Your task to perform on an android device: I'd like to send the Plant file to Eva Cook at EvaCook@dayrep.com 
Image 0: 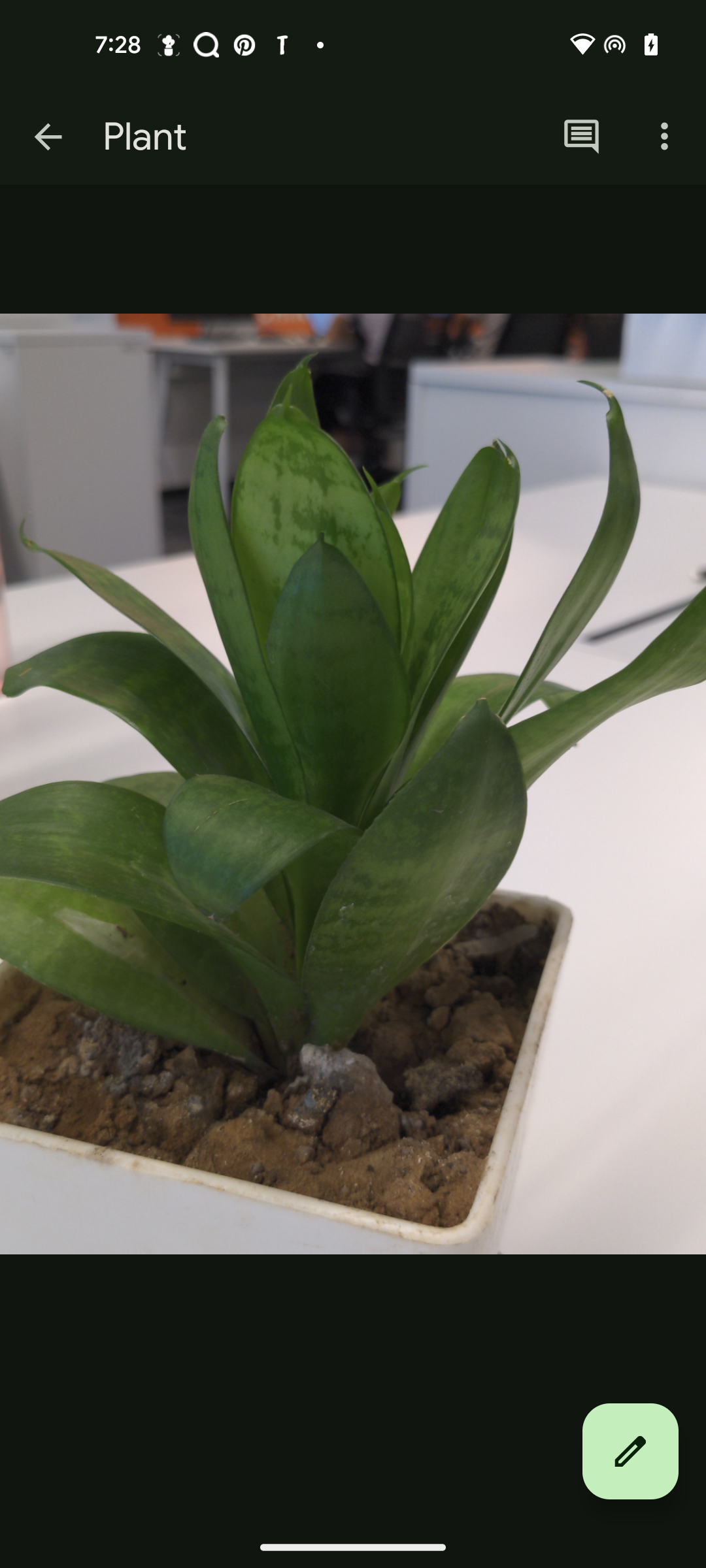
click on 3 dot icon
Step 0: click (664, 137)
Image 1: 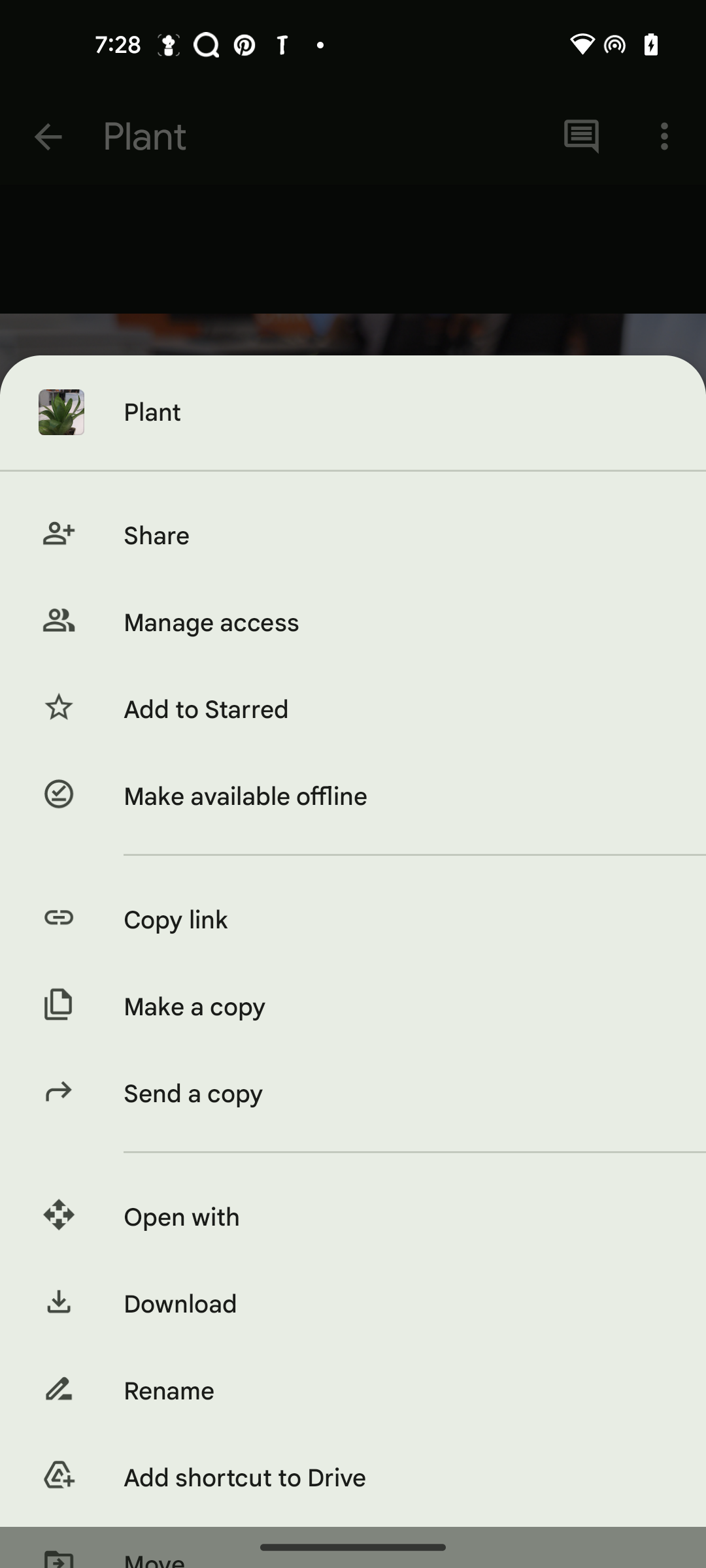
click on the share option
Step 1: click (394, 536)
Image 2: 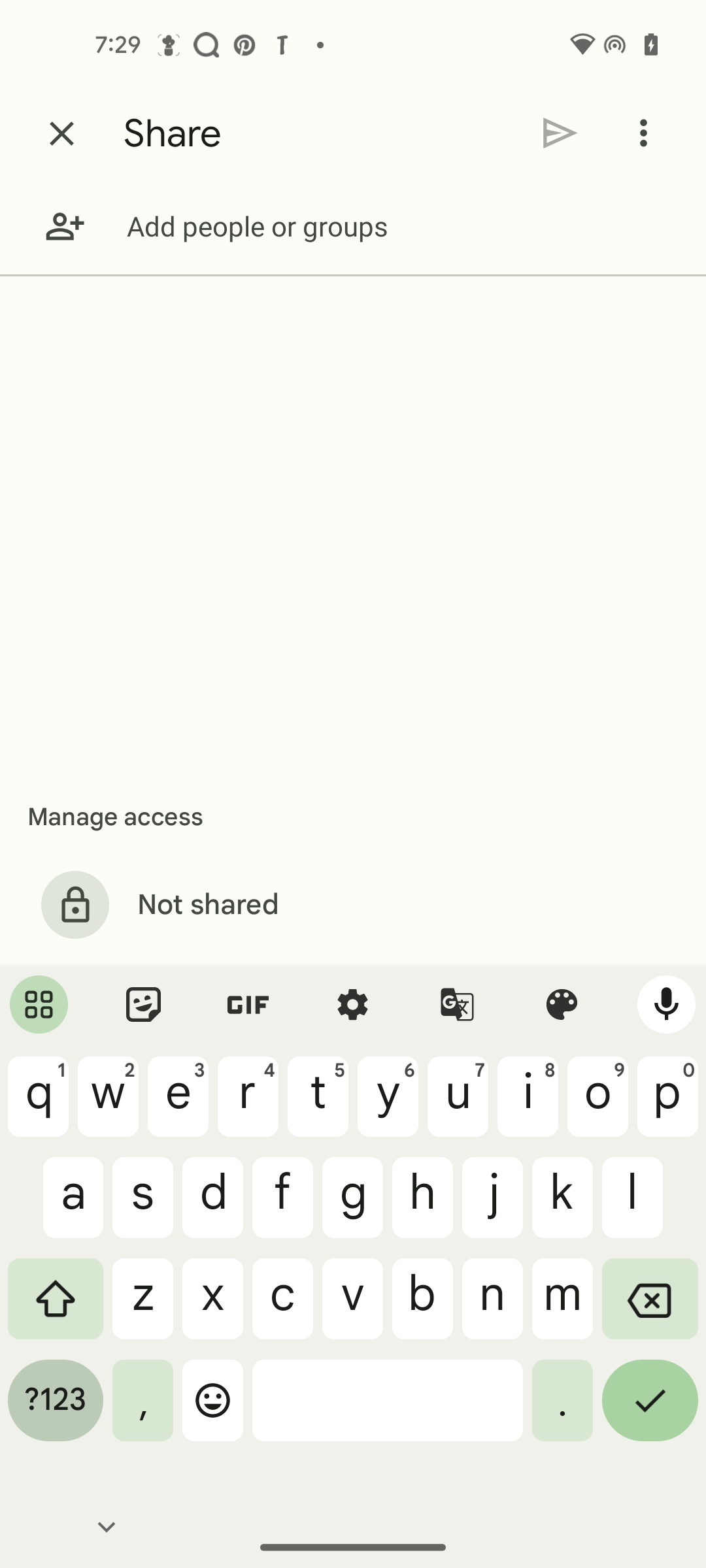
enter email address EvaCook@dayrep.com
Step 2: type "EvaCook@dayrep.com"
Image 3: 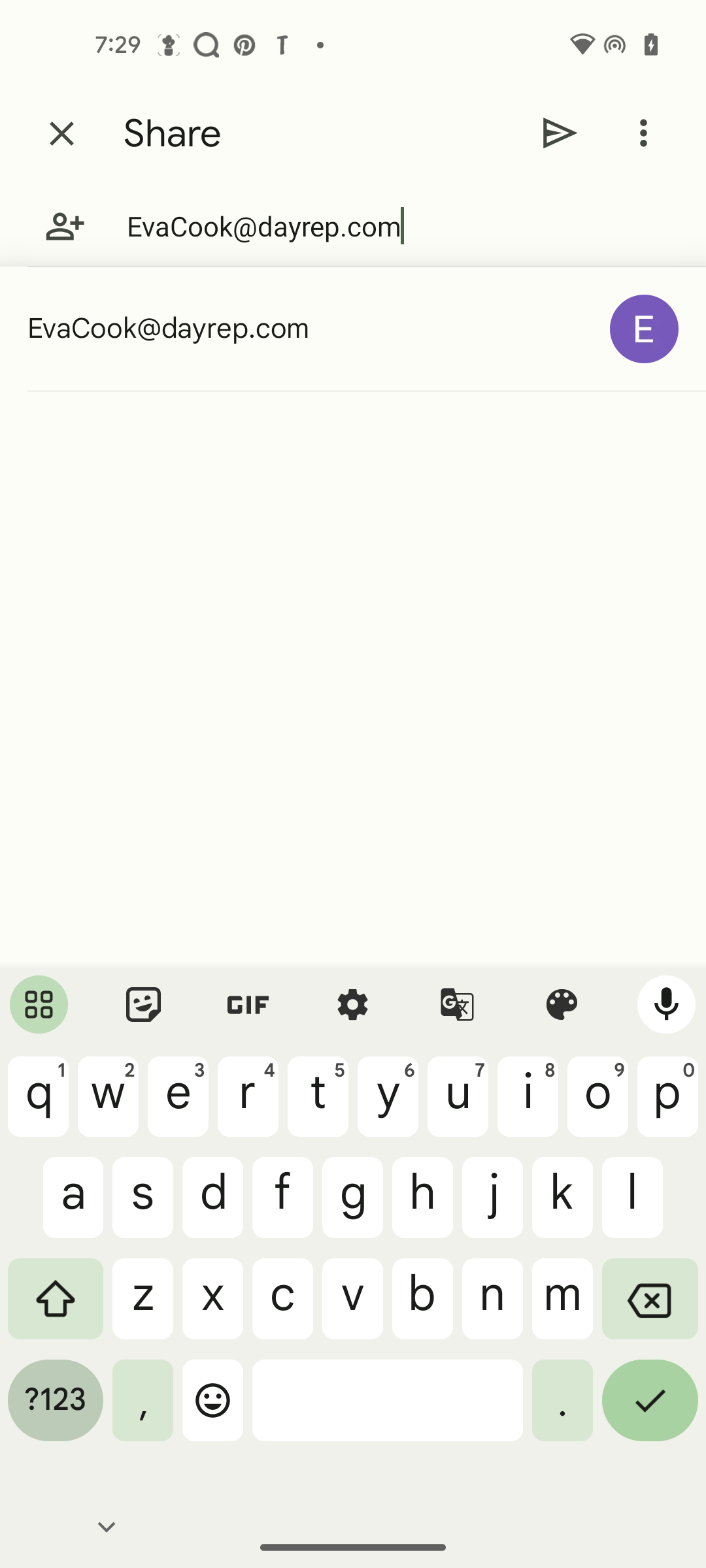
select EvaCook@dayrep.com
Step 3: click (308, 329)
Image 4: 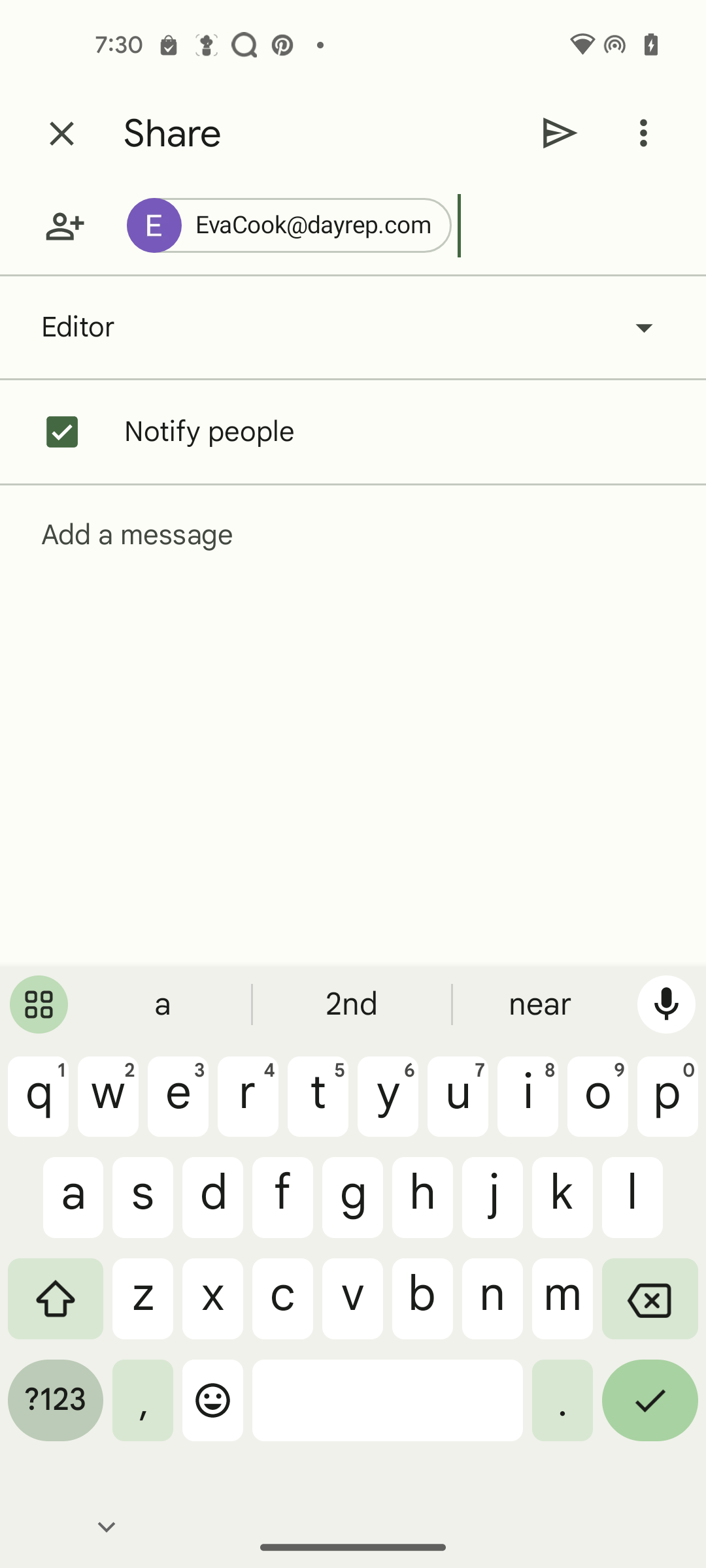
click on the send icon
Step 4: click (560, 133)
Image 5: 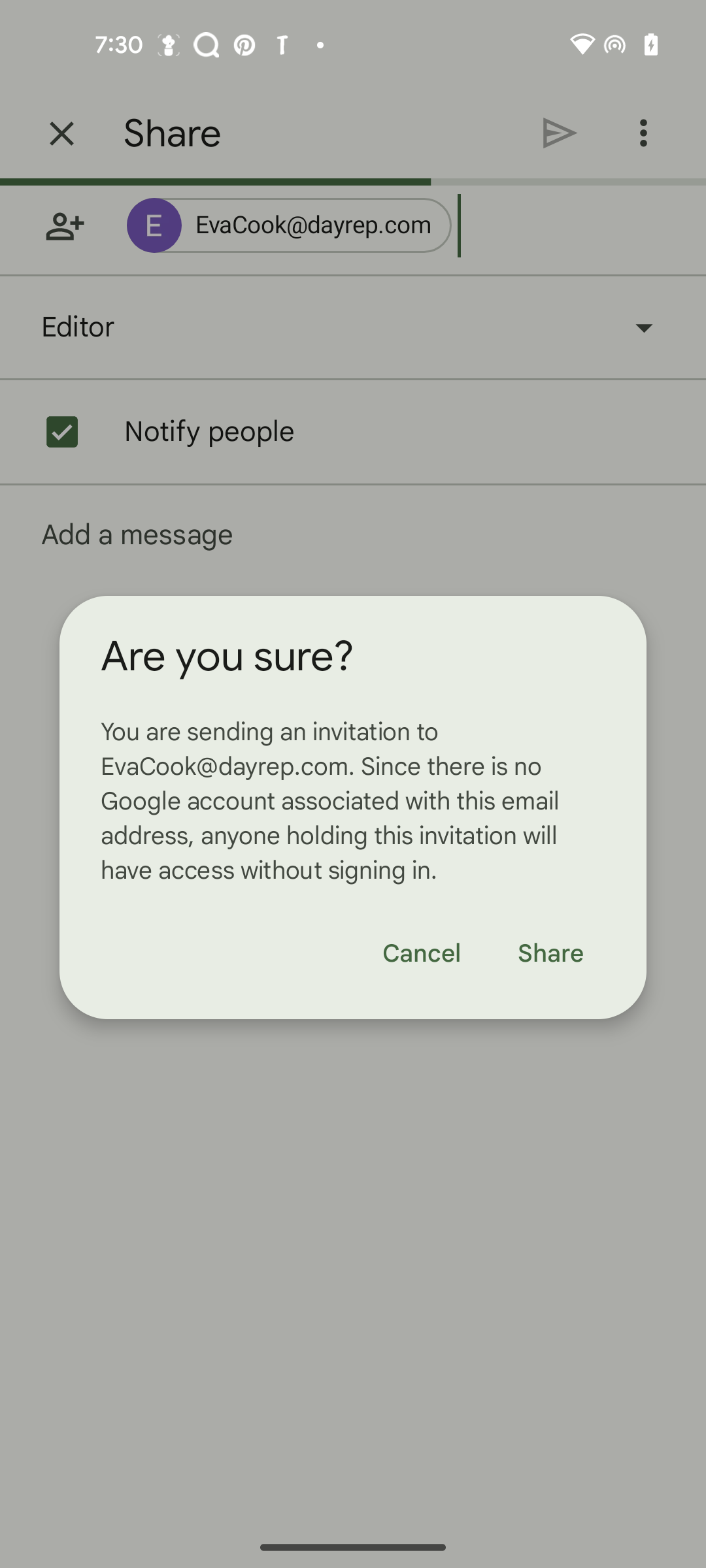
click on the share button
Step 5: click (550, 954)
Image 6: 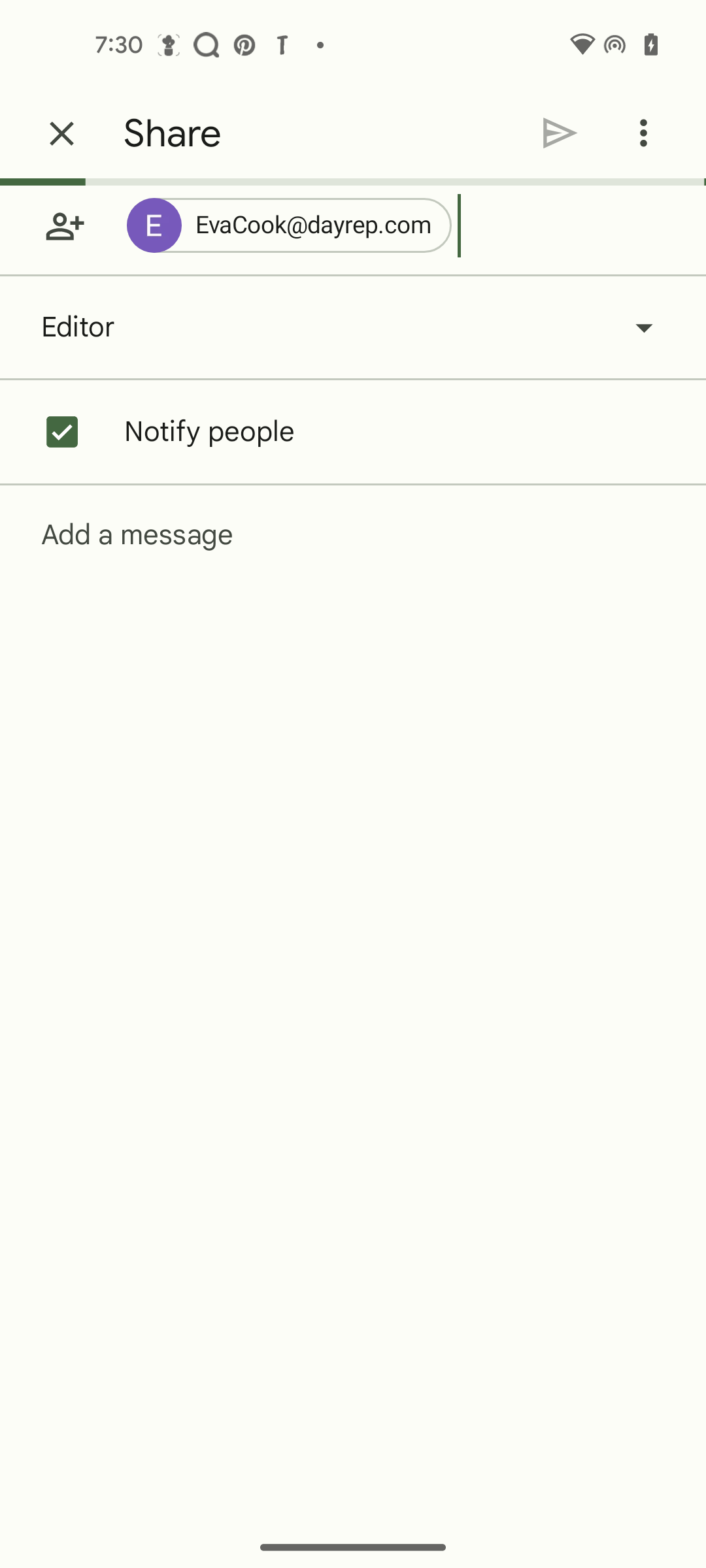
click on the share button
Step 6: wait